Your task to perform on an android device: I would like to report the women's clarks brown leather shoes because this item is made from prohibited and restricted items of animals, plants and wildlife such as turtle or tortoise shell
Image 0: 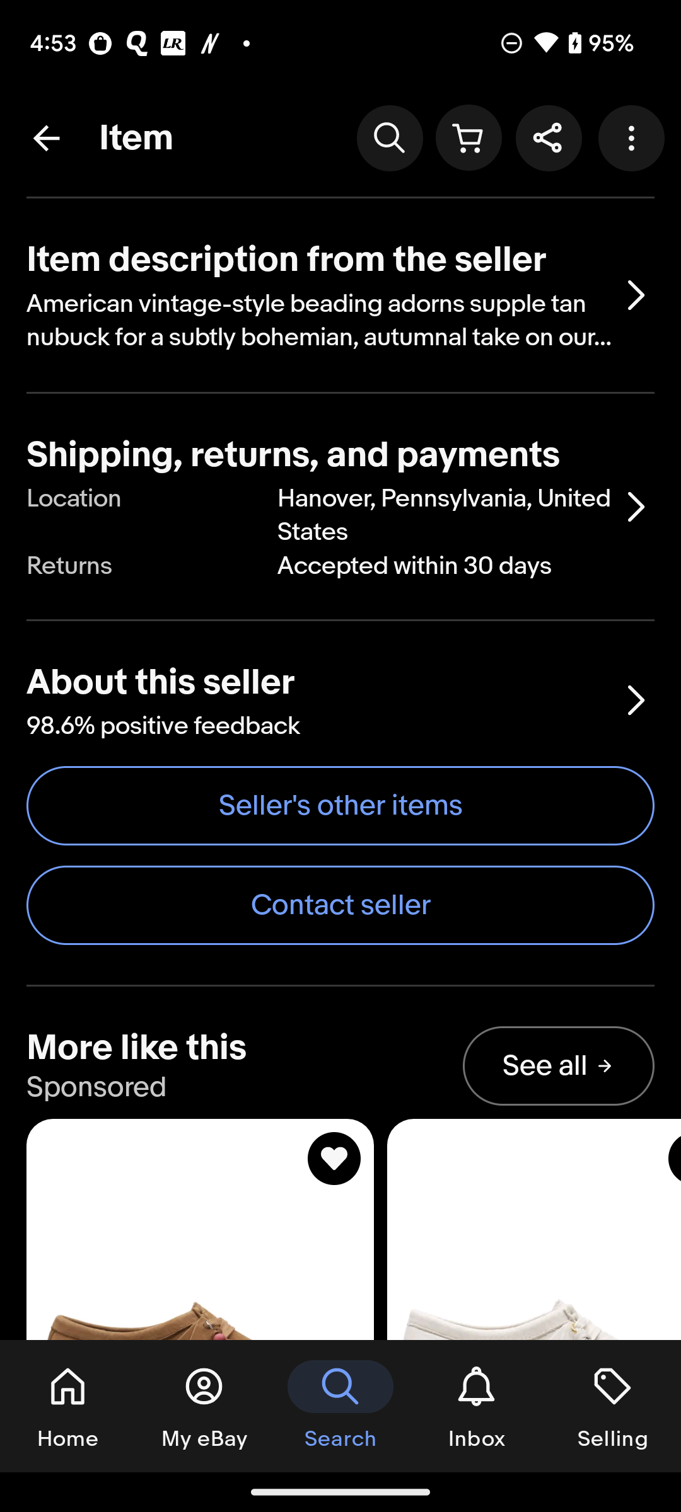
Click on the  three dots at the top right of the screen
Step 0: click (634, 137)
Image 1: 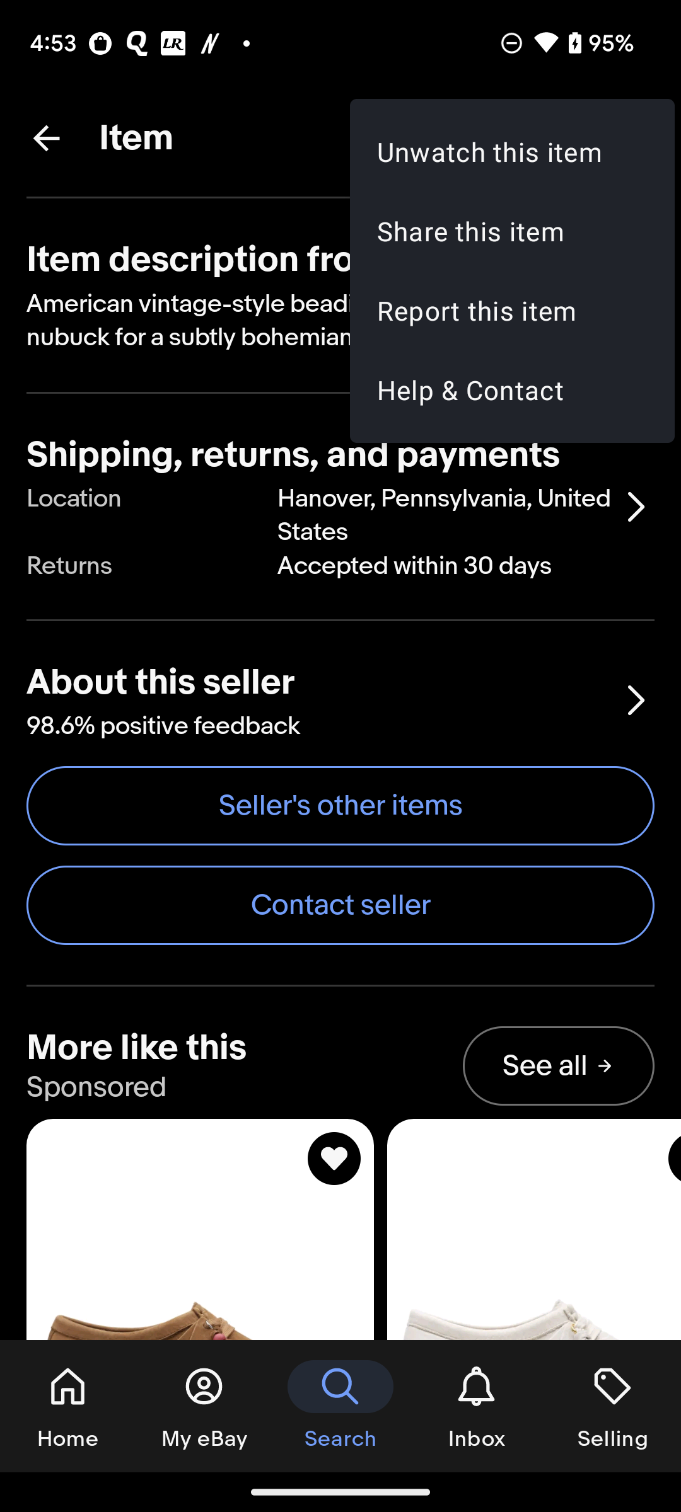
Click on the Report this item option 
Step 1: click (512, 310)
Image 2: 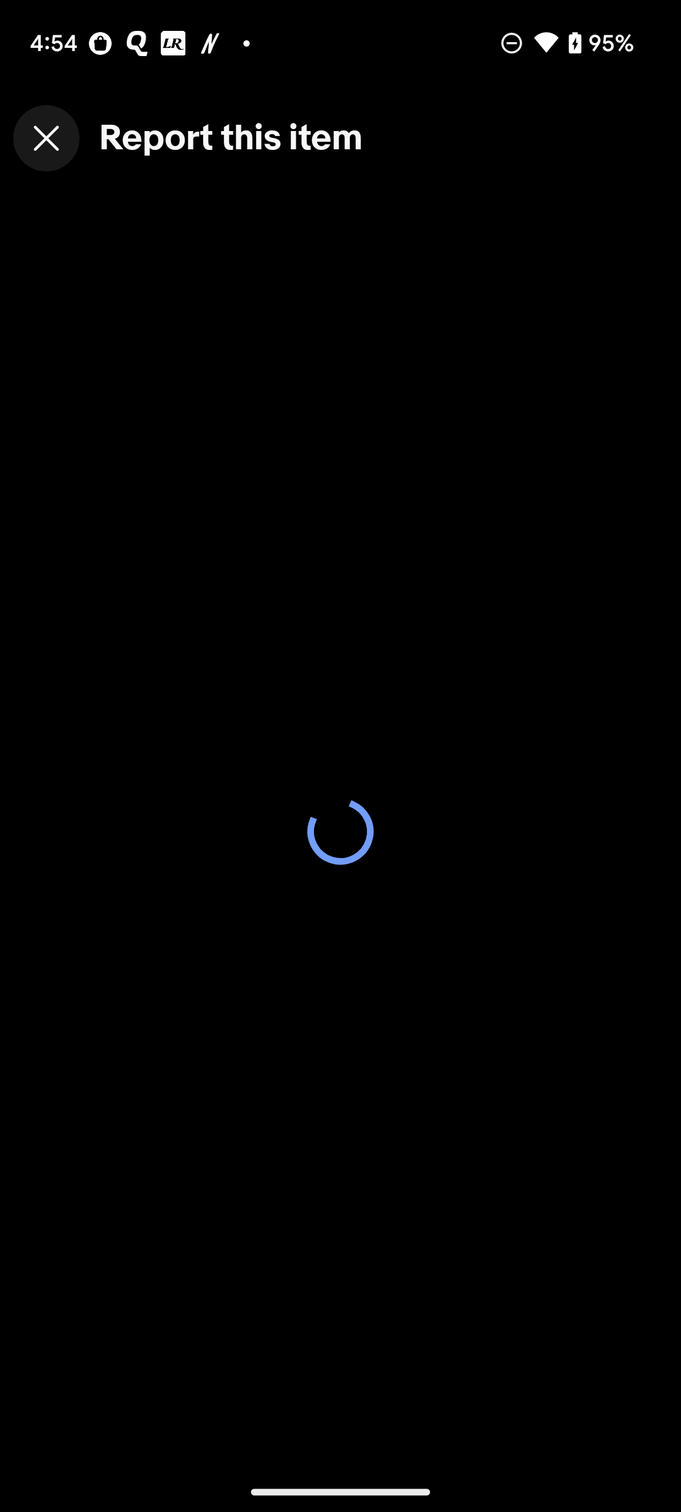
Click on the Report this item option 
Step 2: wait
Image 3: 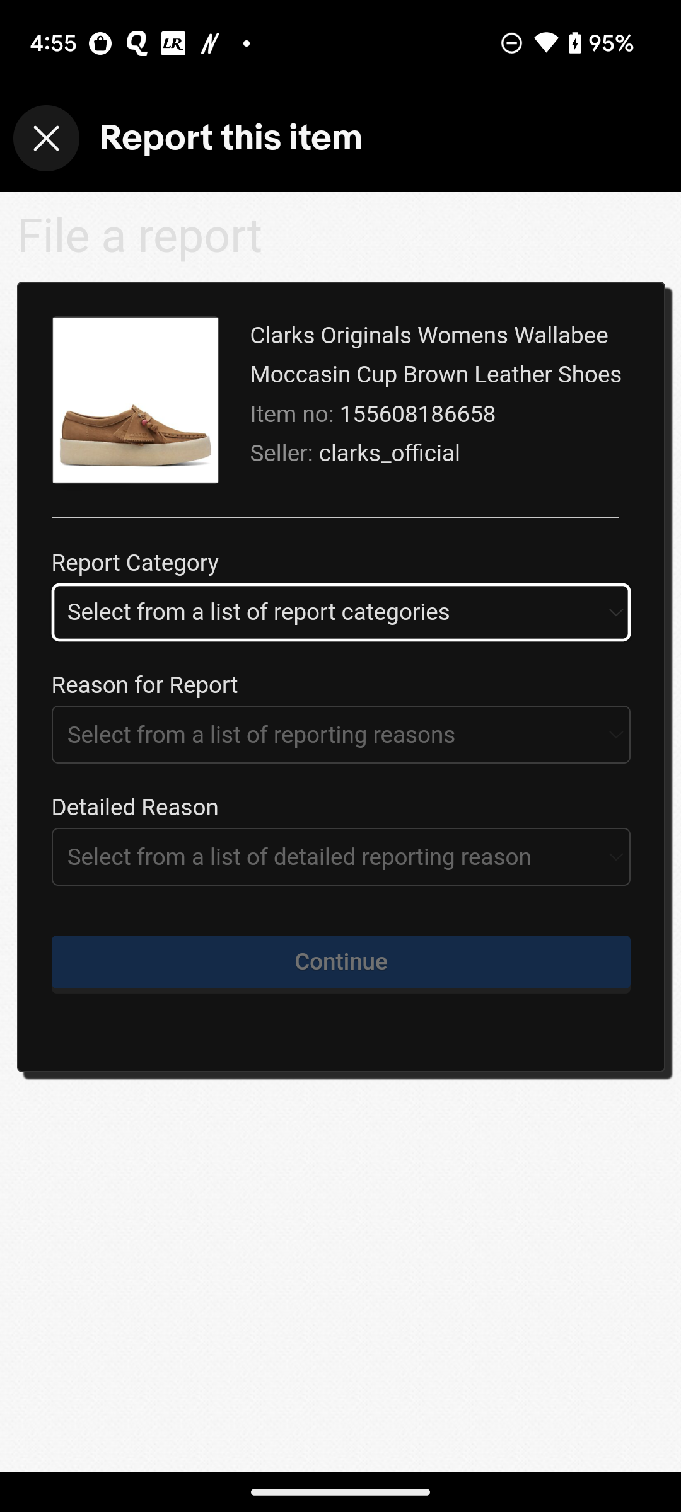
Click on the report category option 
Step 3: click (340, 611)
Image 4: 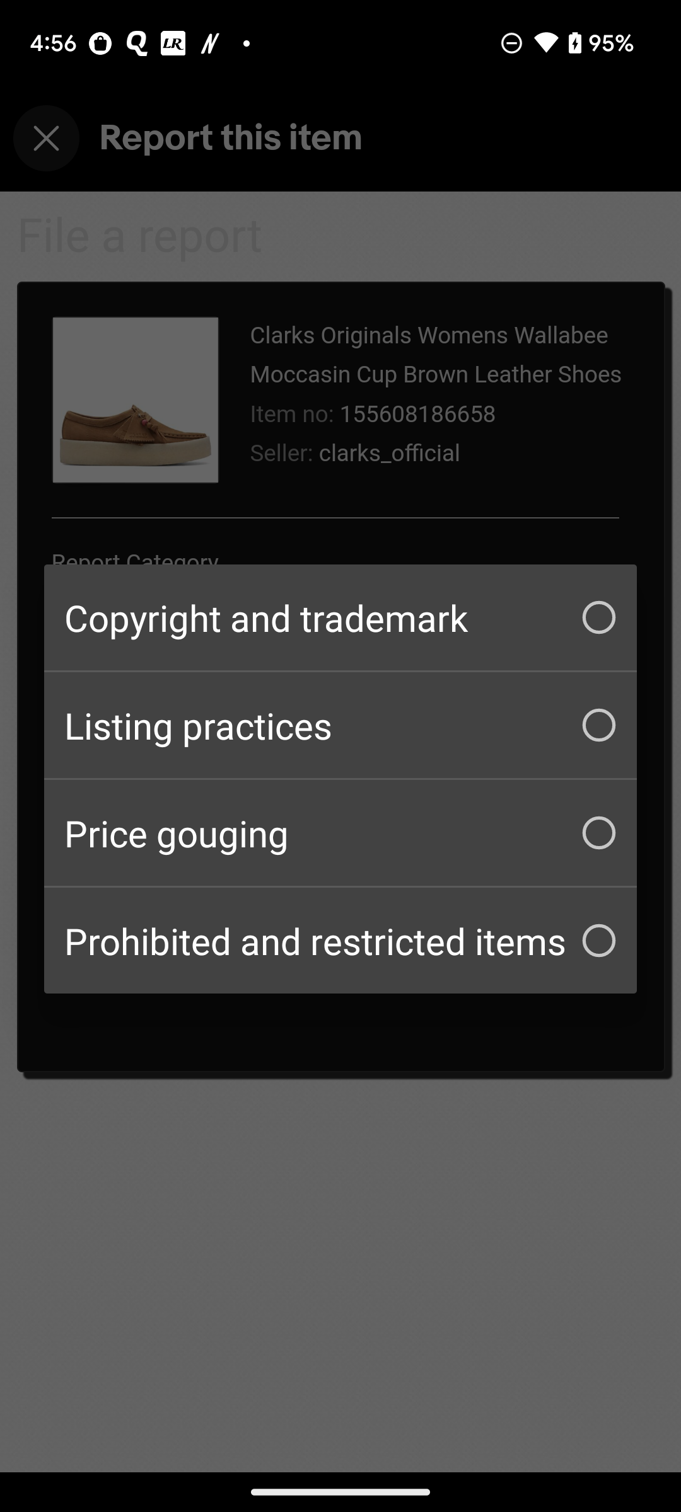
Click on the Prohibited and restricted items option
Step 4: click (340, 941)
Image 5: 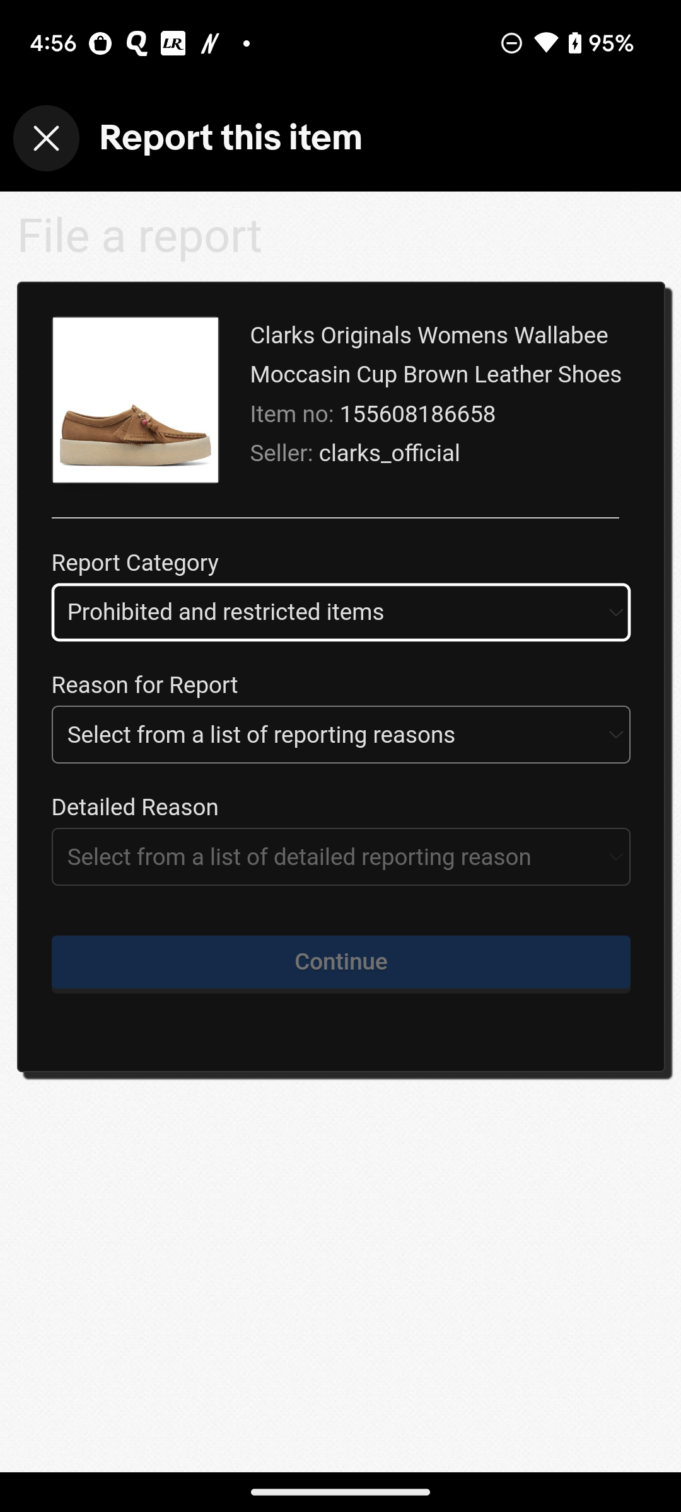
Click on the reason for report option 
Step 5: click (340, 733)
Image 6: 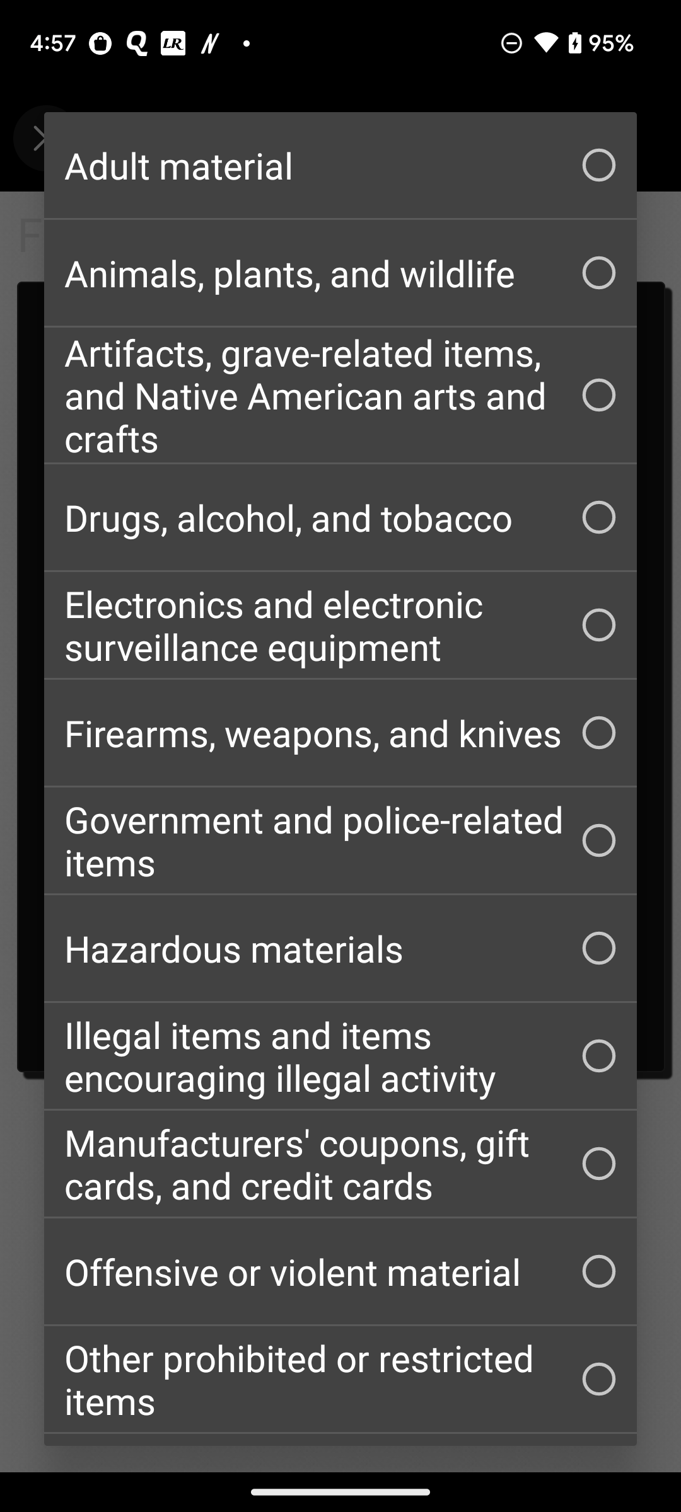
Click on the Animals, plants, and wildlife option 
Step 6: click (340, 272)
Image 7: 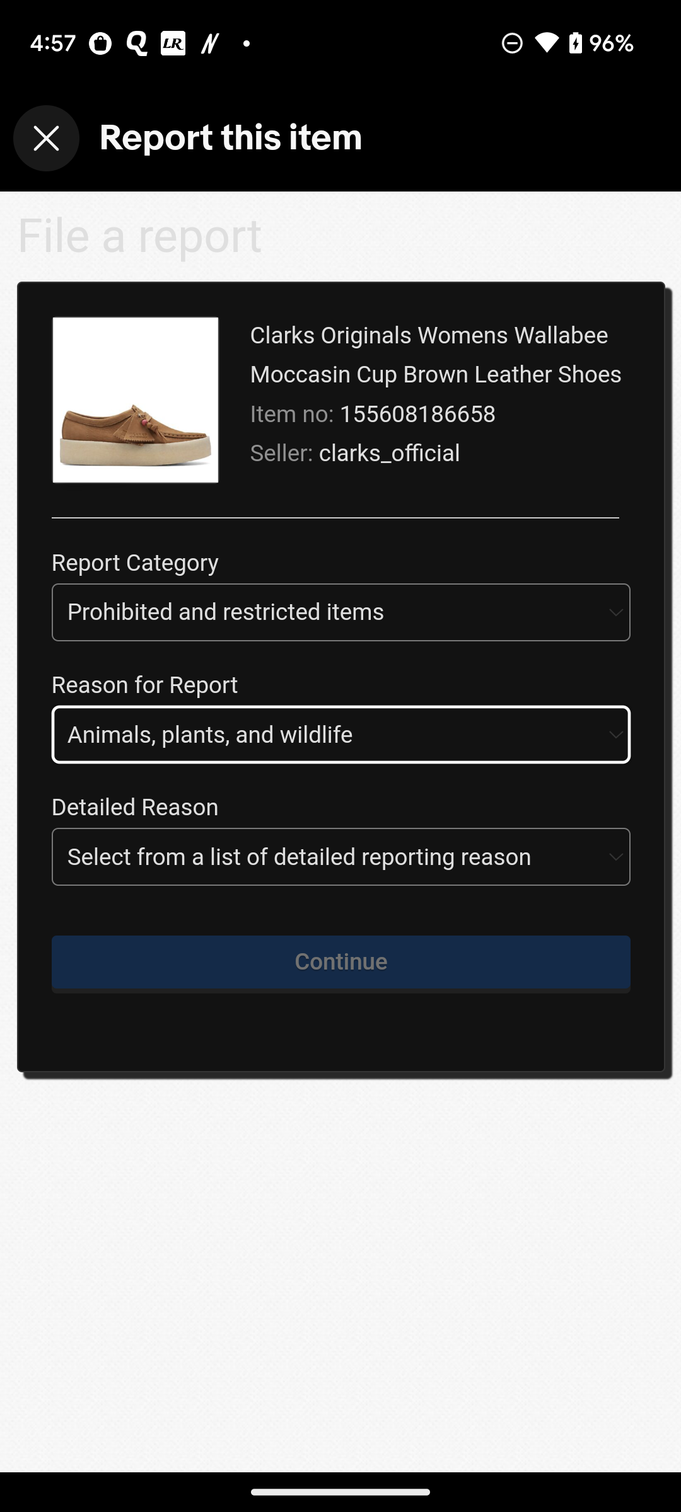
Click on the Detailed reason option 
Step 7: click (340, 857)
Image 8: 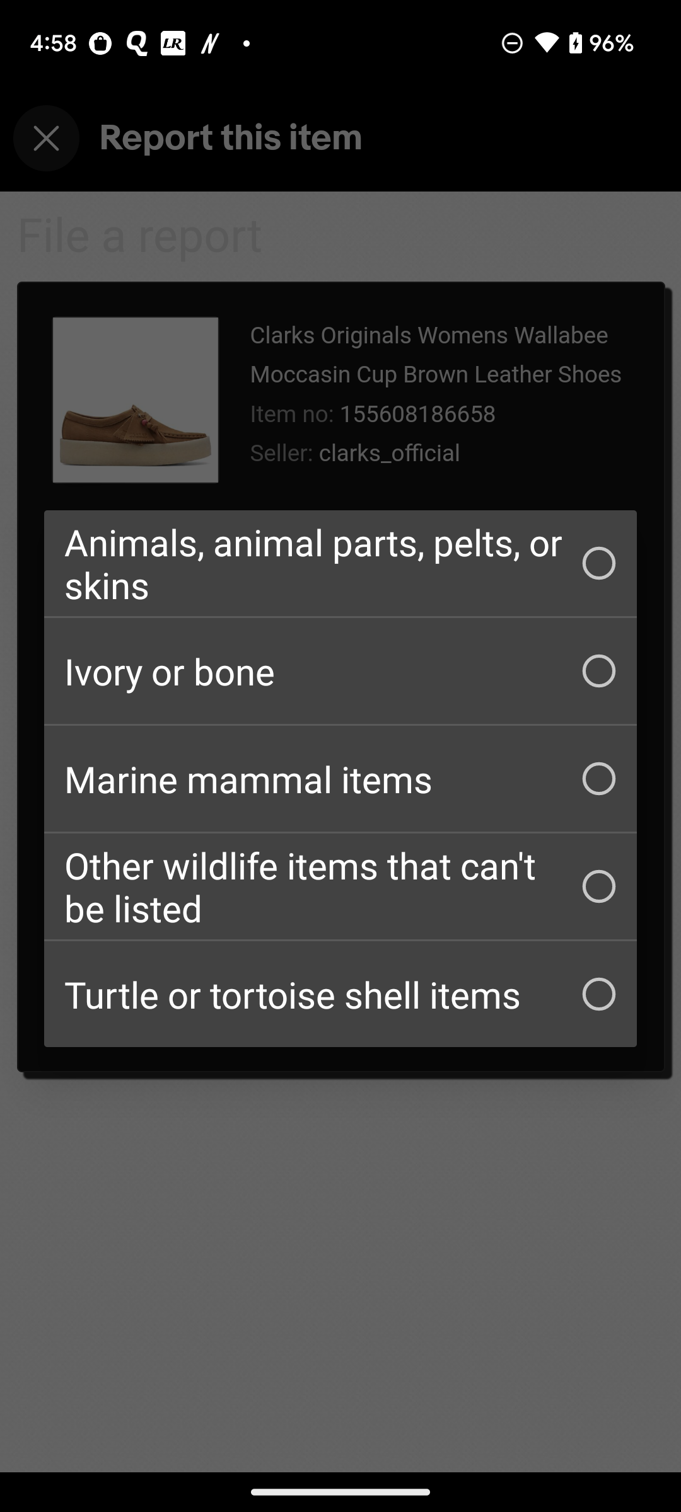
Click on the Turtle or tortoise shell items option  
Step 8: click (340, 994)
Image 9: 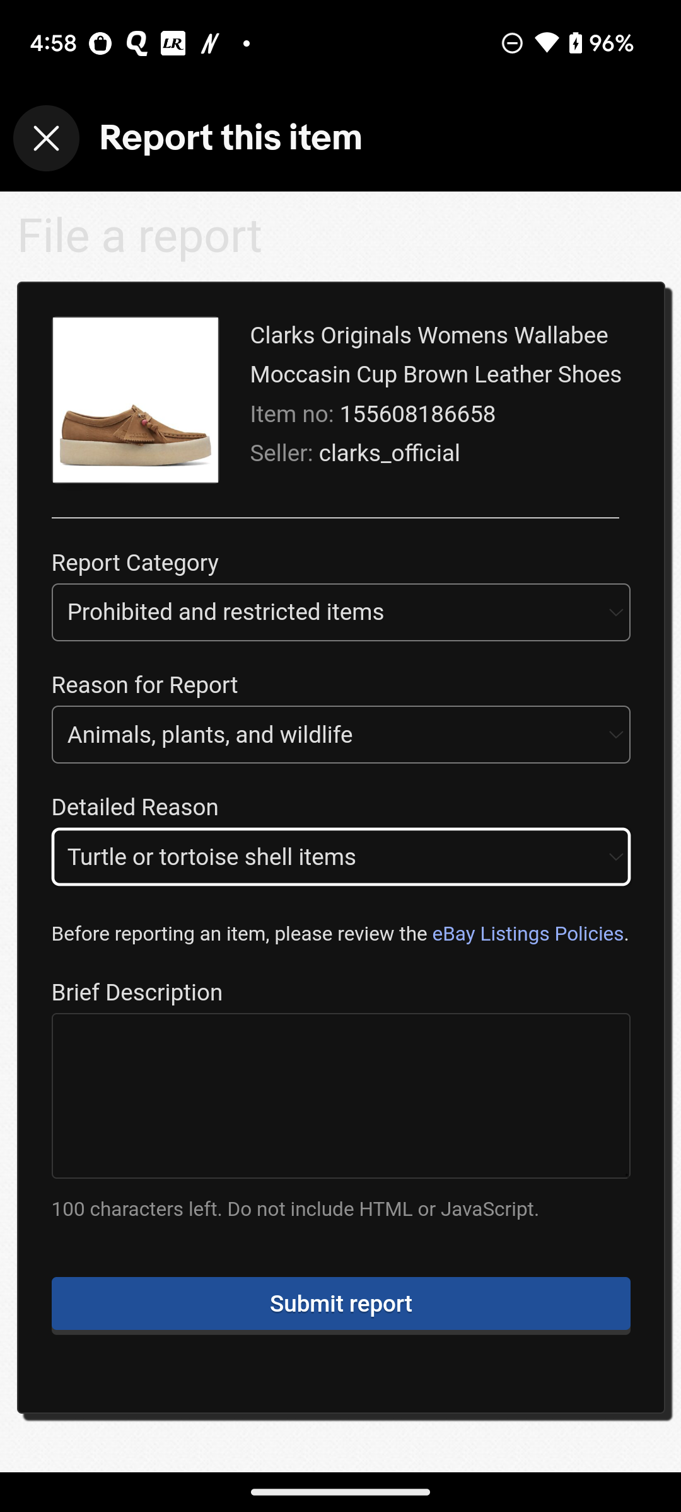
Click on the Submit report button at the bottom of the screen
Step 9: click (340, 1303)
Image 10: 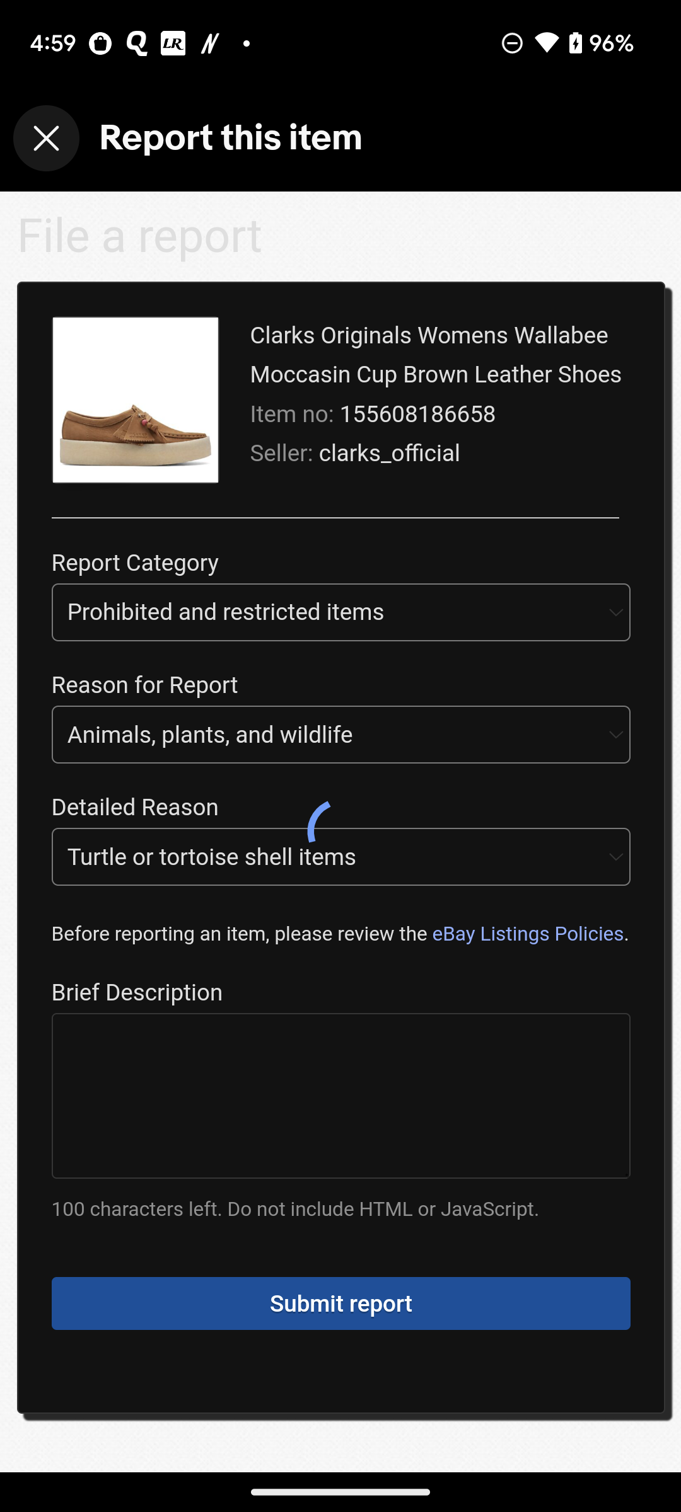
Click on the Submit report button at the bottom of the screen
Step 10: wait